Your task to perform on an android device: Mark the email received from yummly as unread on the Gmail app.
Image 0: 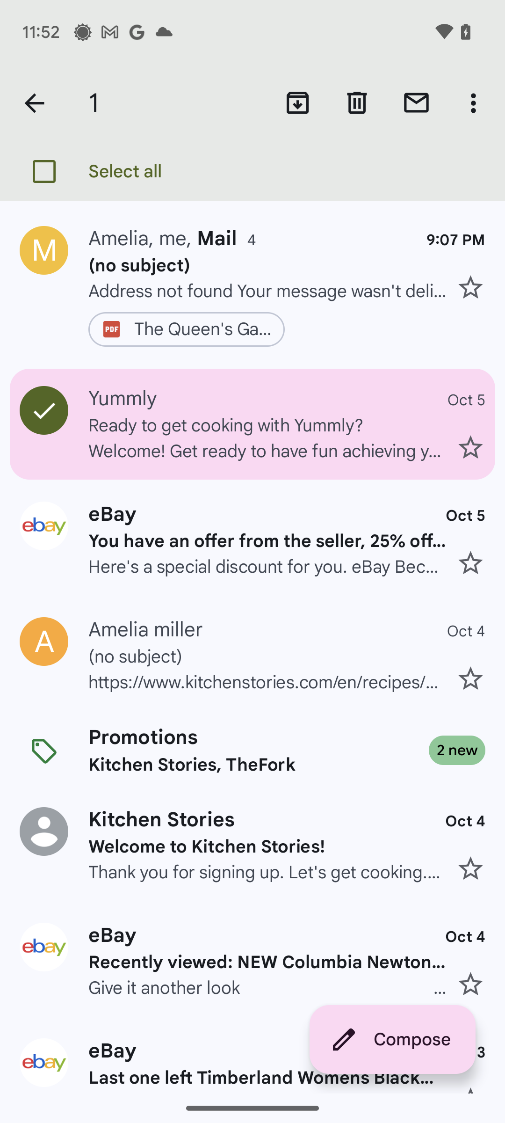
At the top-right corner of the screen, click on the second icon from the right.
Step 0: click (416, 102)